Your task to perform on an android device: Check other customers opinions about the apple  brand new phone 15 pro max by reading their reviews in the alibaba.com app.
Image 0: 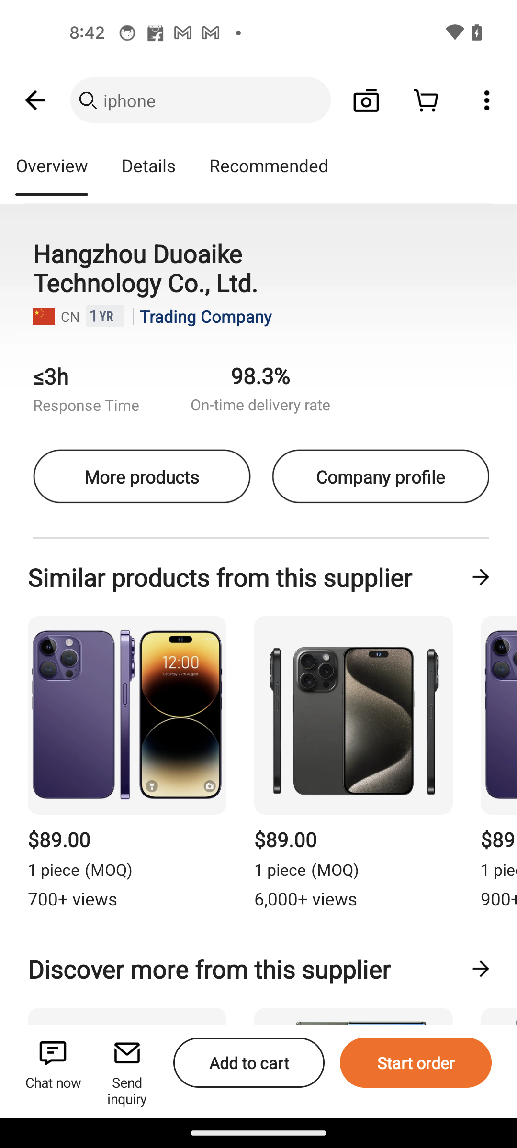
Swipe down to view the reviews
Step 0: scroll up
Image 1: 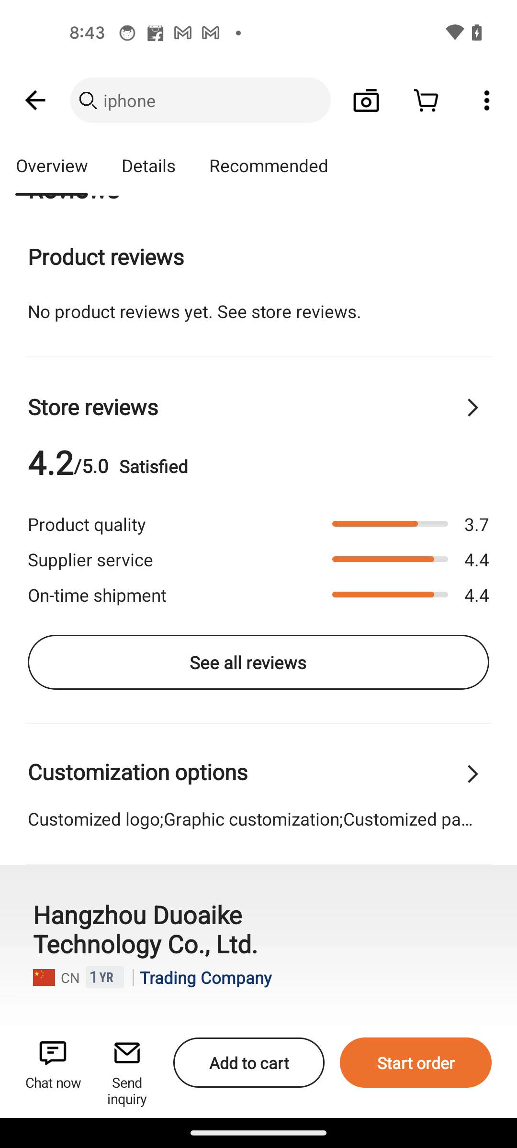
Tap on the see all reviews button
Step 1: click (248, 662)
Image 2: 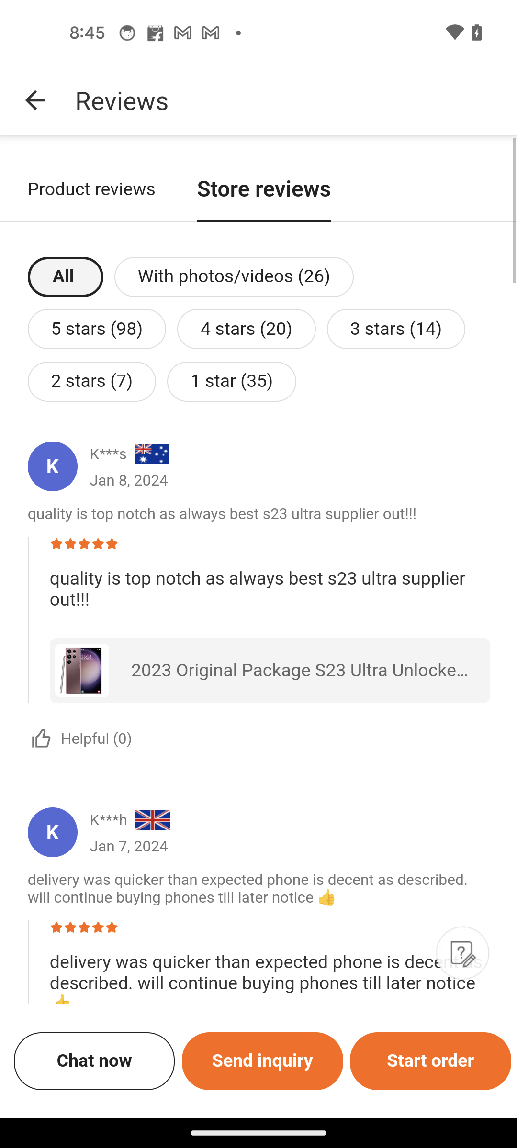
Tap on the product reviews option
Step 2: click (91, 189)